Your task to perform on an android device: I am doing workout on a daily basis but didn't realise any change , track the progress of workout in the FitAi app
Image 0: 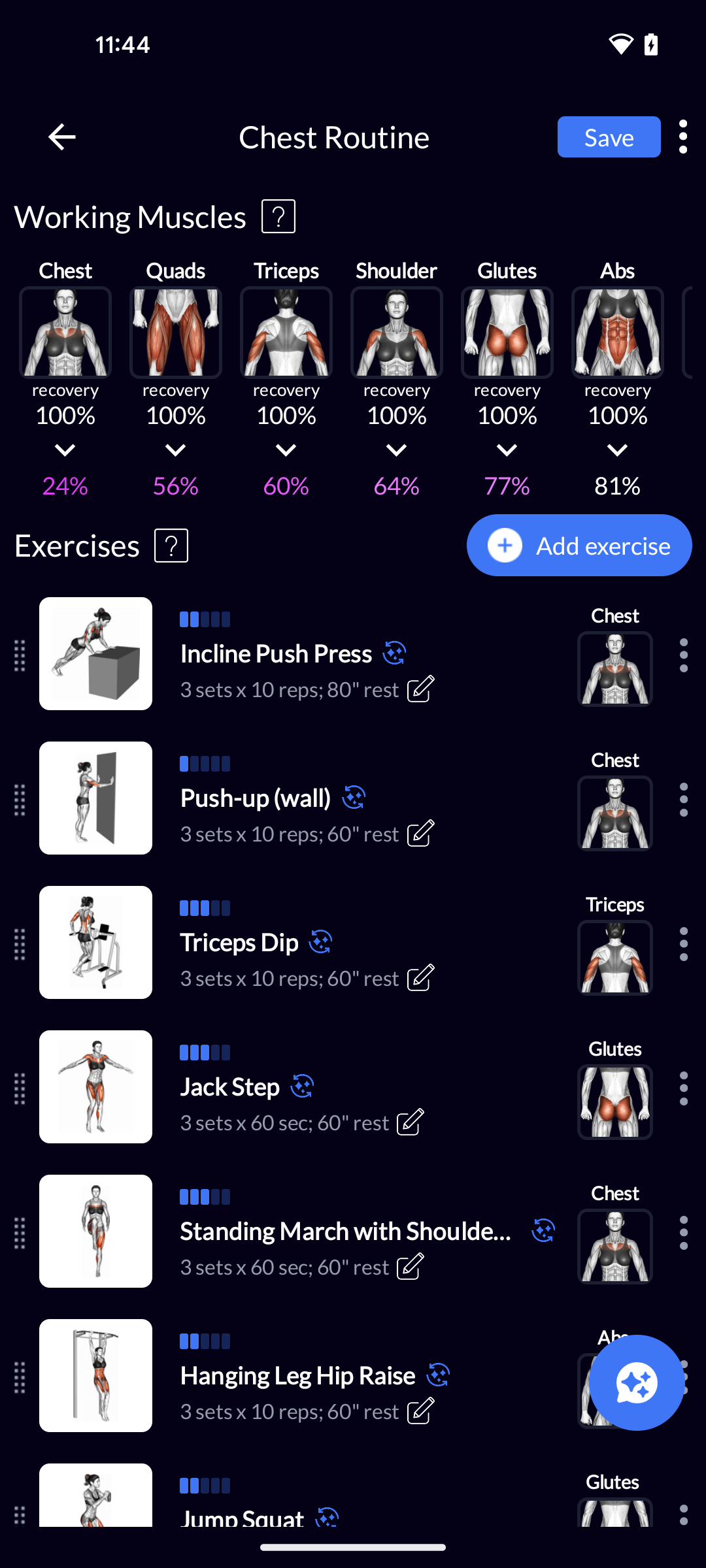
Tap on the incline push press exercise
Step 0: click (275, 653)
Image 1: 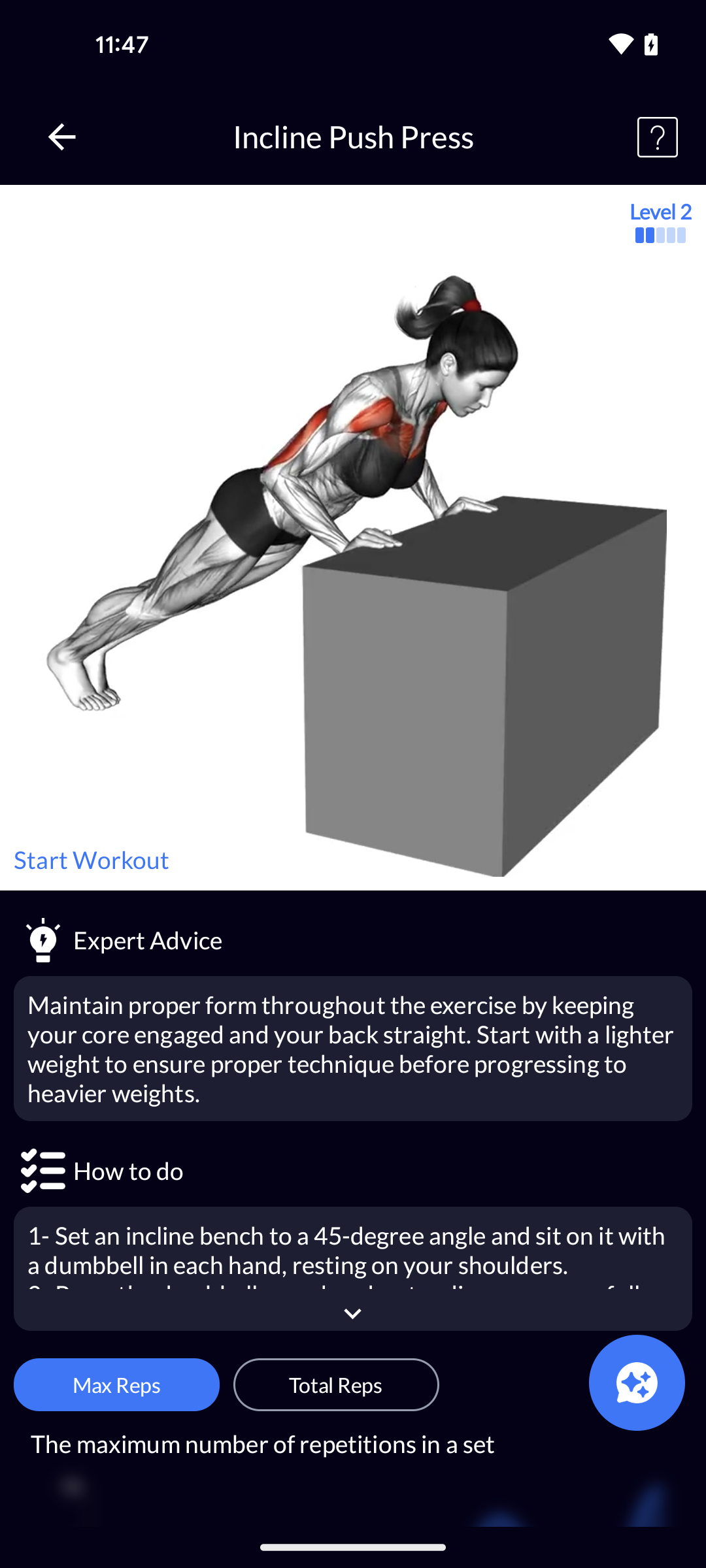
Swipe up to view the progress
Step 1: scroll down